Your task to perform on an android device: I want to search for Fevicol wood Preservative 250 ml terminator  made by the Fevicol brand since I need to save my furniture on the IndustryBuying app.
Image 0: 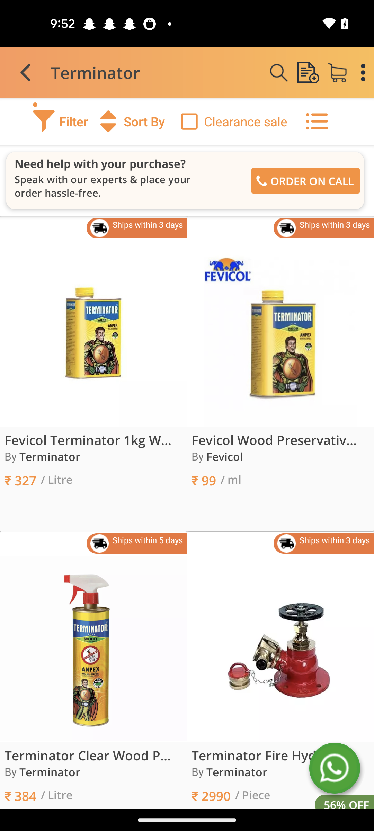
Click on the Filter icon 
Step 0: click (60, 121)
Image 1: 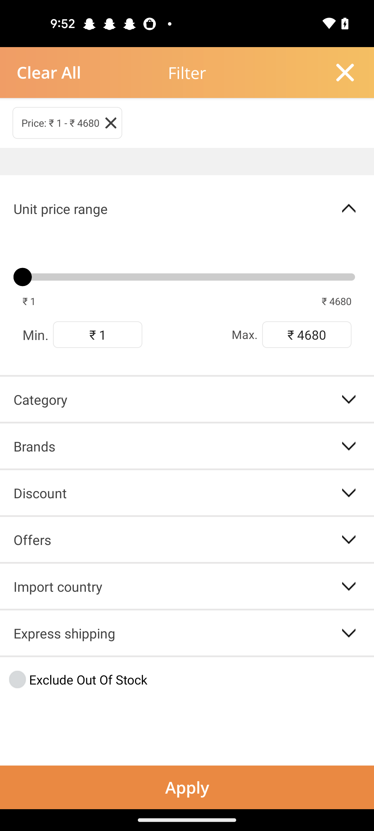
Click on the Brands option 
Step 1: click (187, 446)
Image 2: 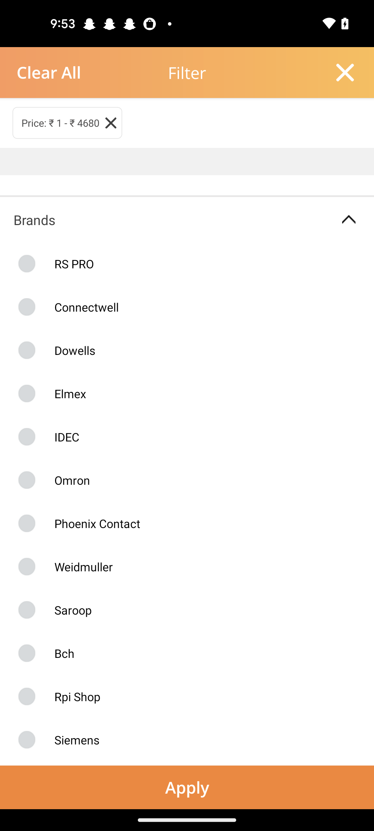
Swipe up to view the fevicol option 
Step 2: scroll down
Image 3: 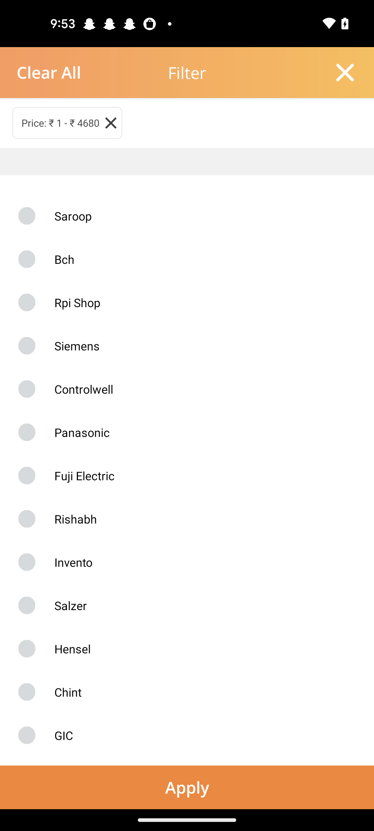
Swipe up to view the fevicol option 
Step 3: scroll down
Image 4: 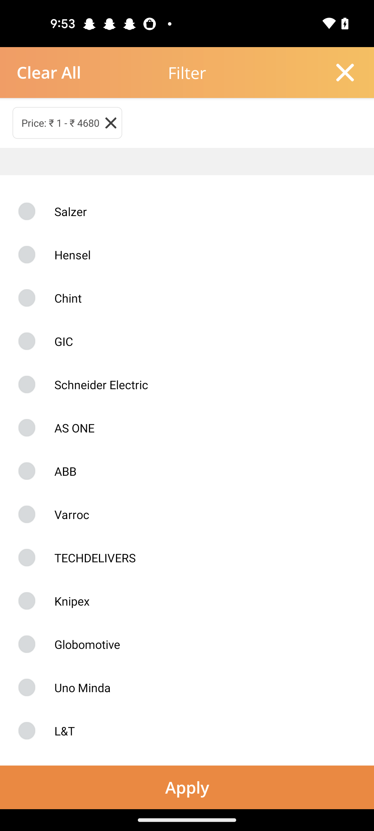
Swipe up to view the fevicol option 
Step 4: scroll down
Image 5: 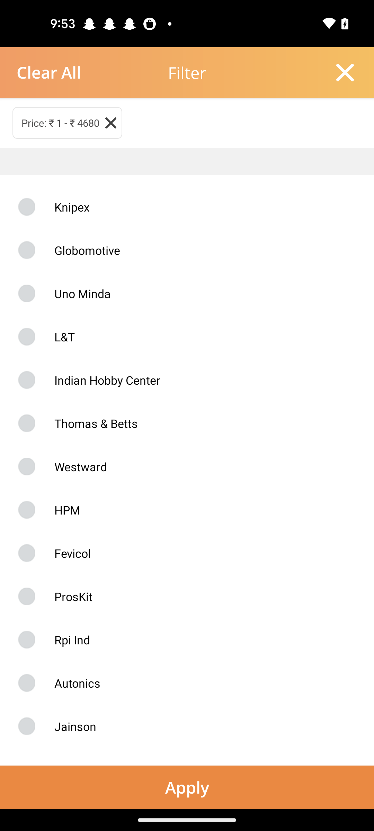
Click on the fevicol option 
Step 5: click (187, 553)
Image 6: 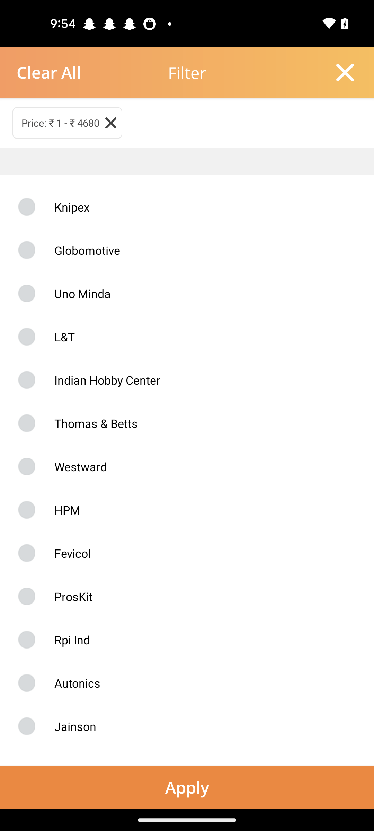
Click on the fevicol option 
Step 6: click (187, 553)
Image 7: 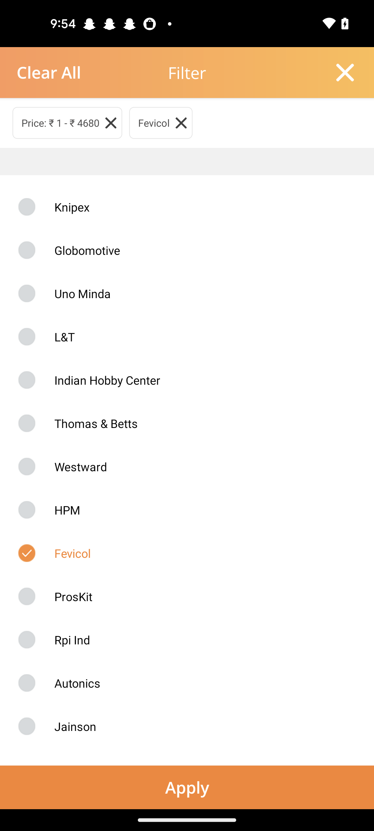
Click on the Apply button 
Step 7: click (187, 787)
Image 8: 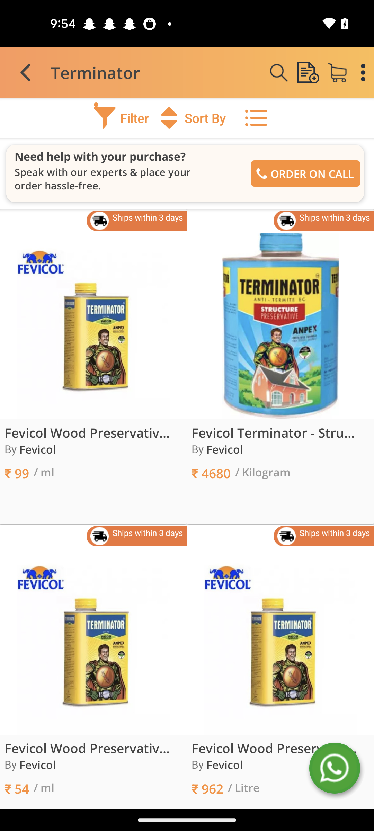
Click on the Fevicol wood Preservative 250 ml terminator
Step 8: click (93, 326)